Your task to perform on an android device: Move Cerebra Research Business meeting with the Clients email to Important folder
Image 0: 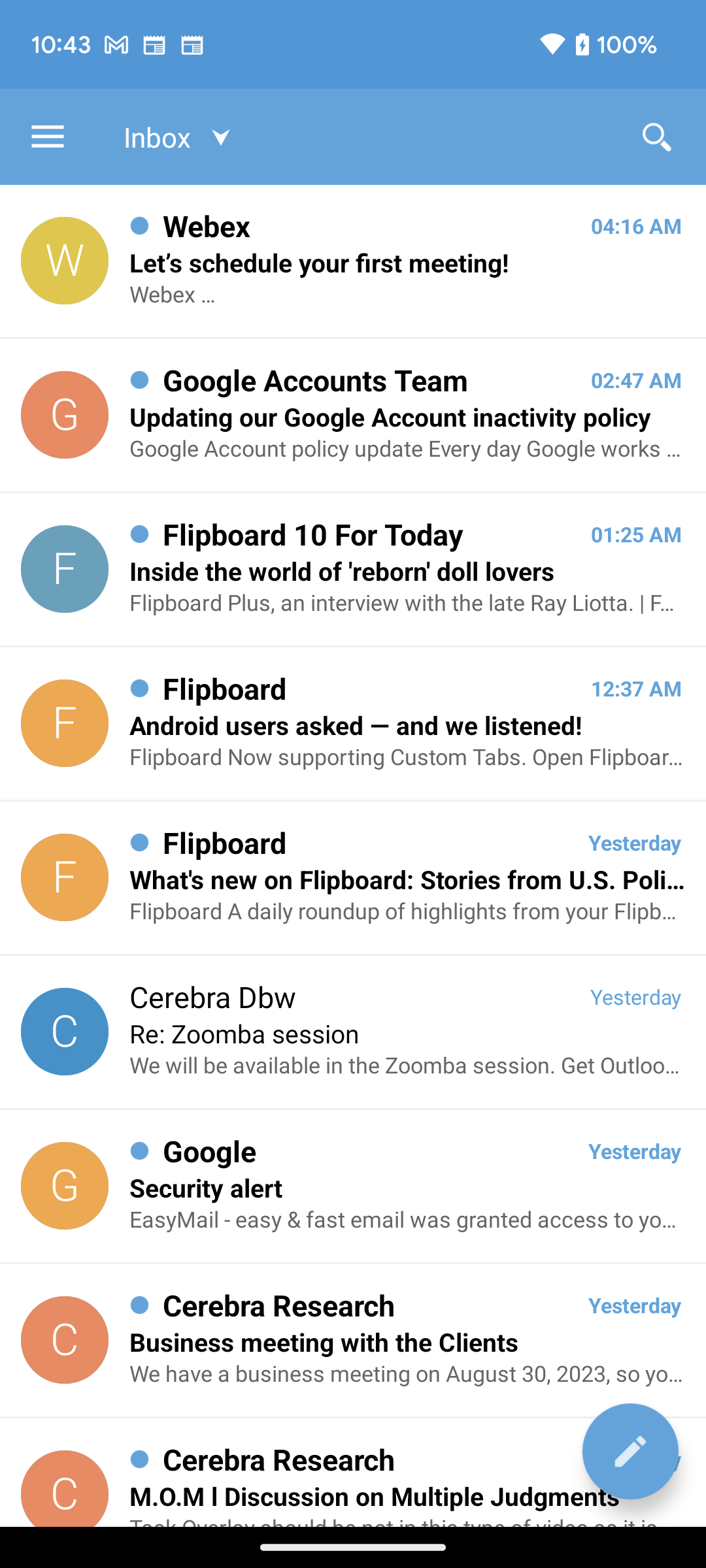
Click on the Cerebra Research Business meeting with the Clients email 
Step 0: click (65, 1346)
Image 2: 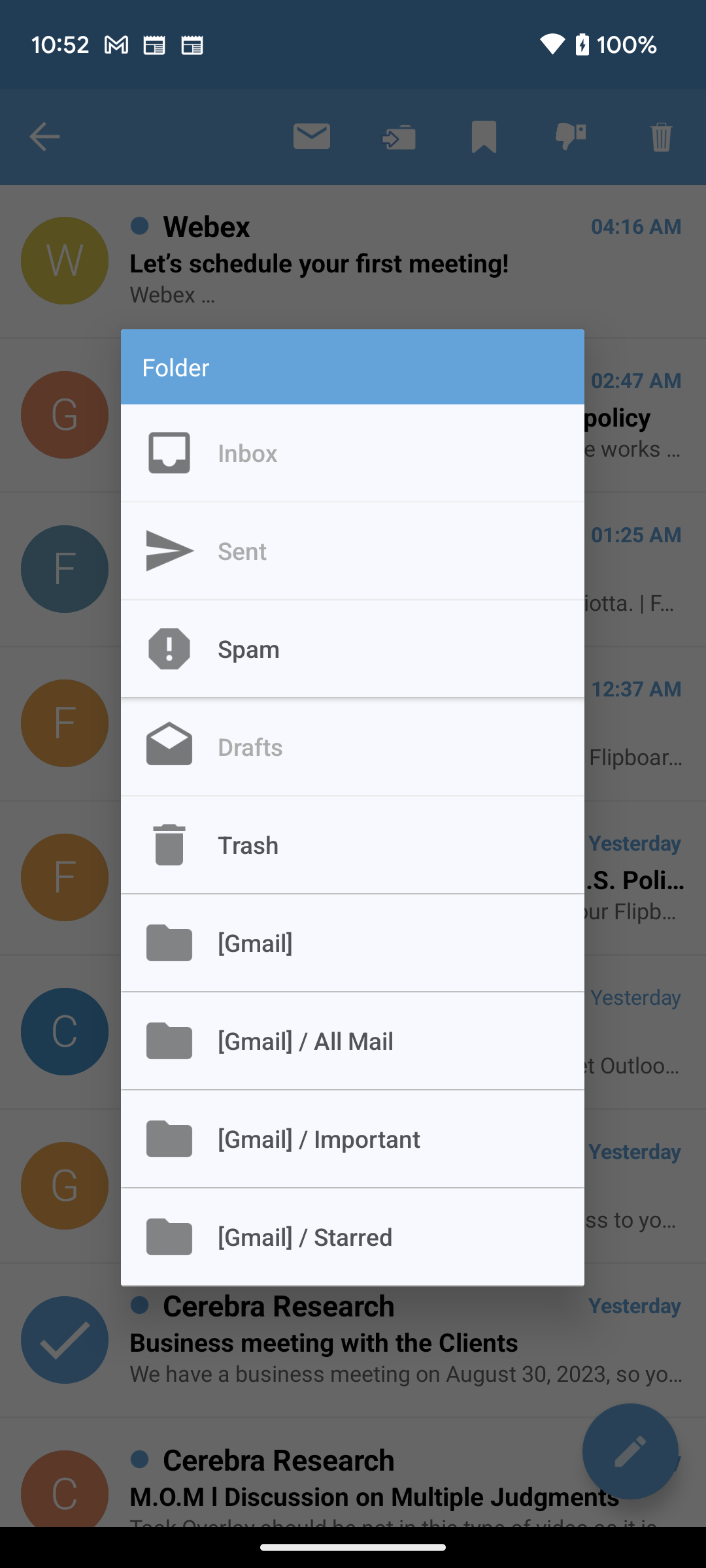
Click on Important folder to move this email
Step 2: click (352, 1139)